Your task to perform on an android device: Using the TeraBox app, share the MyFitshare file with my brother Tiago at tiago121@gmail.com.
Image 0: 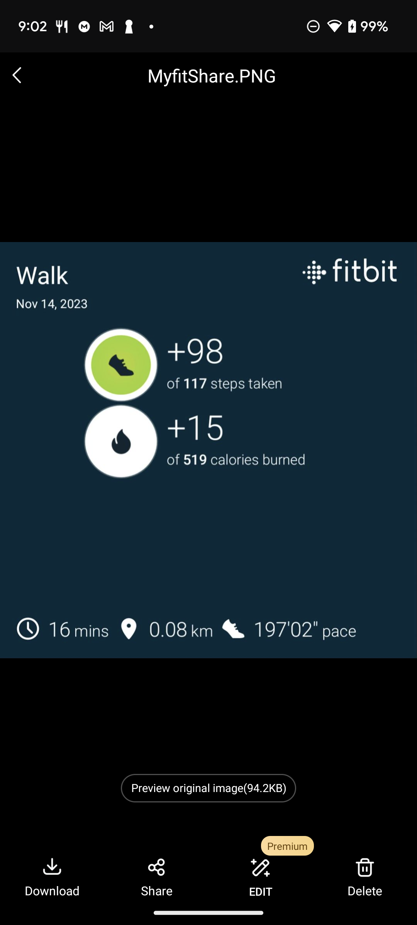
Click on the Share icon at the bottom of the screen
Step 0: click (156, 877)
Image 1: 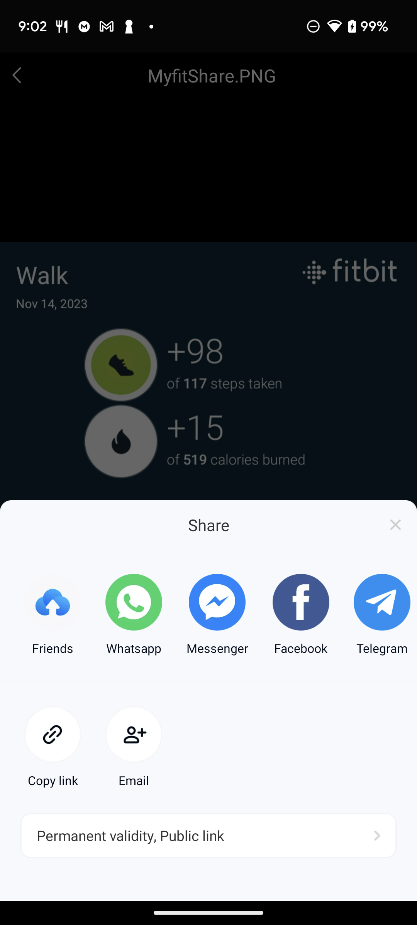
Swipe left to find more options
Step 1: scroll right
Image 2: 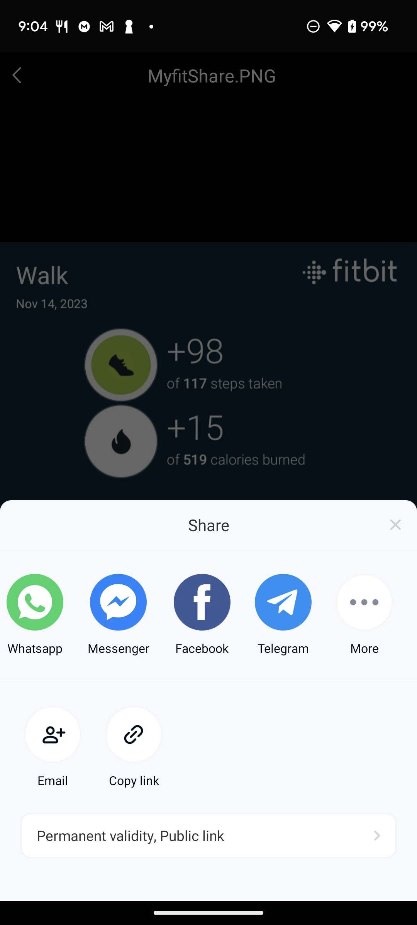
Click on More option
Step 2: click (364, 615)
Image 3: 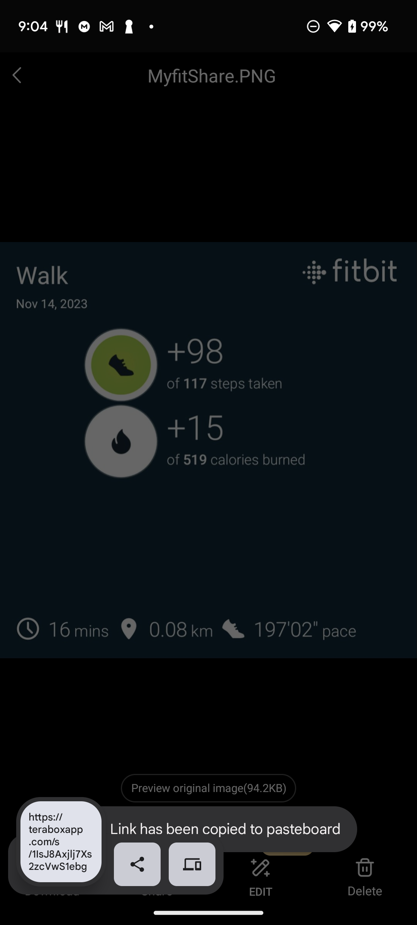
Click on More option
Step 3: wait
Image 4: 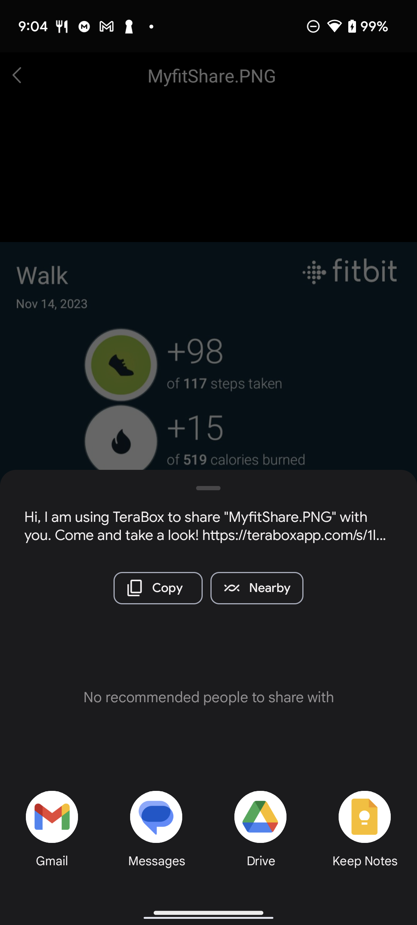
Click on Gmail option
Step 4: click (41, 827)
Image 5: 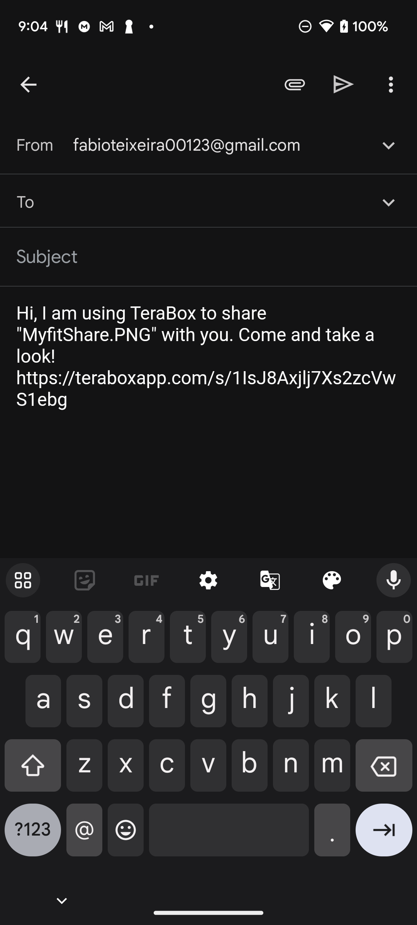
Add recipient as tiago121@gmail.com
Step 5: type "tiago121@gmail.com"
Image 6: 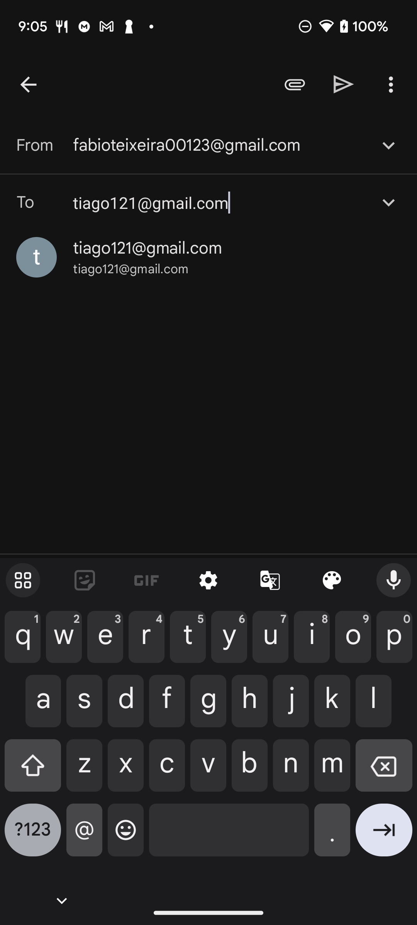
Click on suggested gmail tiago121@gmail.com
Step 6: click (147, 248)
Image 7: 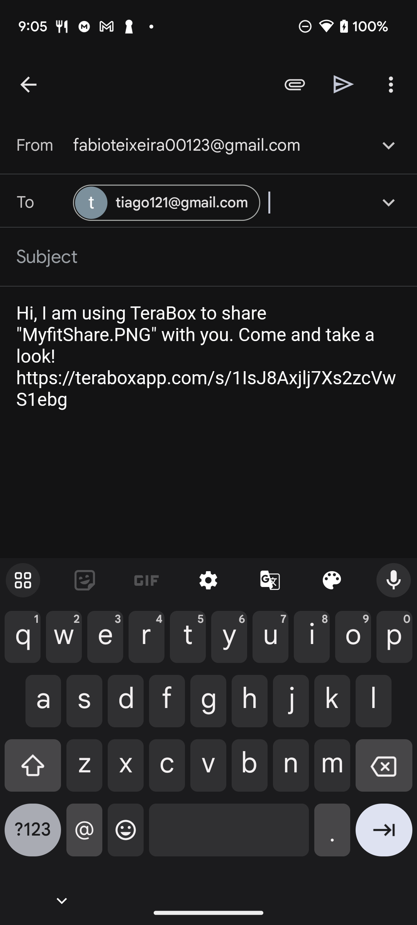
Click on the send icon at the top right corner of the screen
Step 7: click (344, 84)
Image 8: 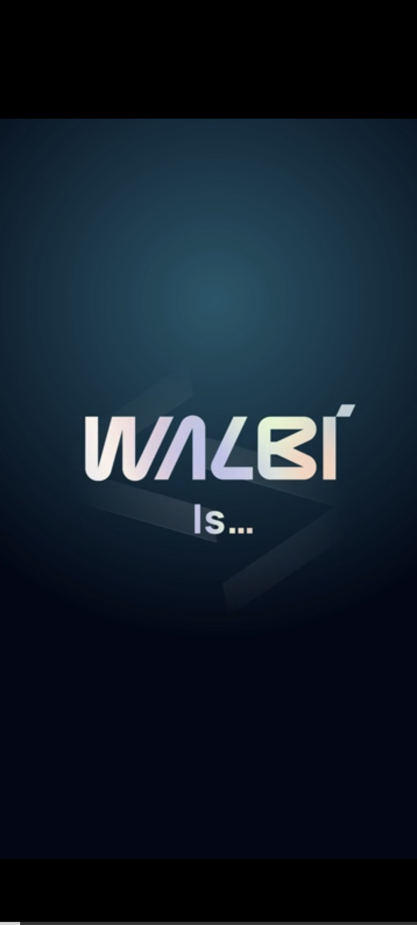
Click on the send icon at the top right corner of the screen
Step 8: wait